Your task to perform on an android device: In the Hamleys Toy app , remove the product Captain America Toy on the bag from the cart .
Image 0: 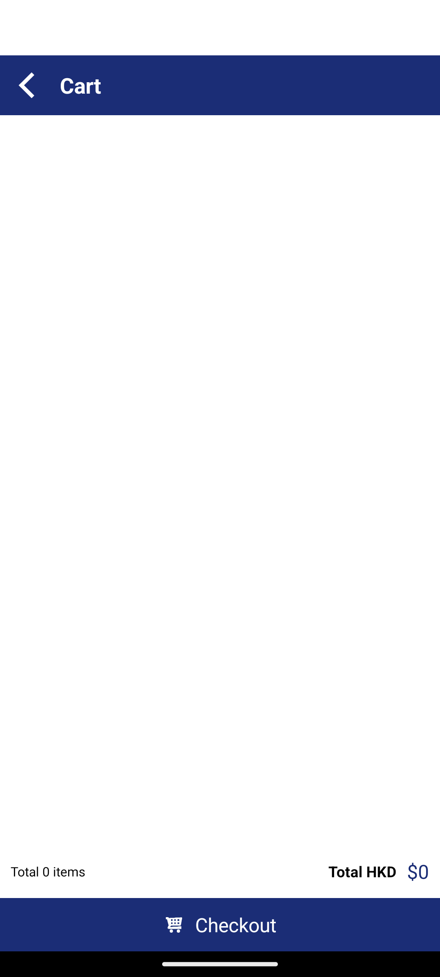
Open the Hamleys Toy app
Step 0: open app "Hamleys"
Image 1: 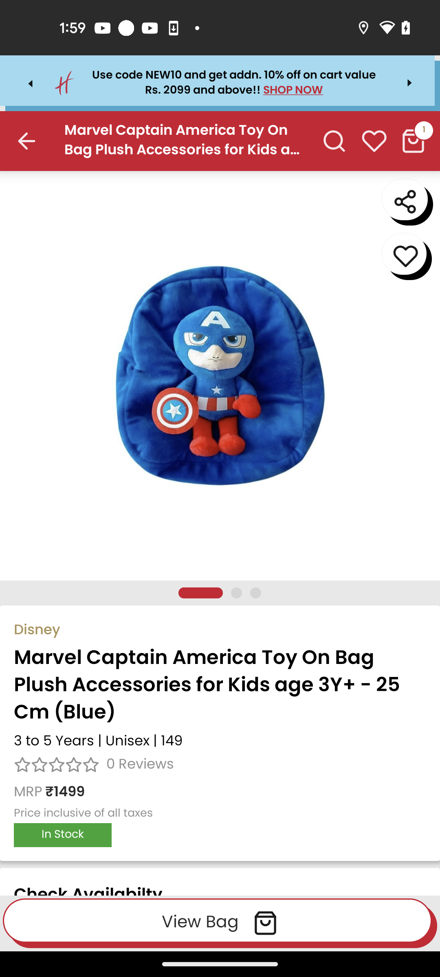
Click on the Basket icon at the top right corner of the screen
Step 1: click (415, 144)
Image 2: 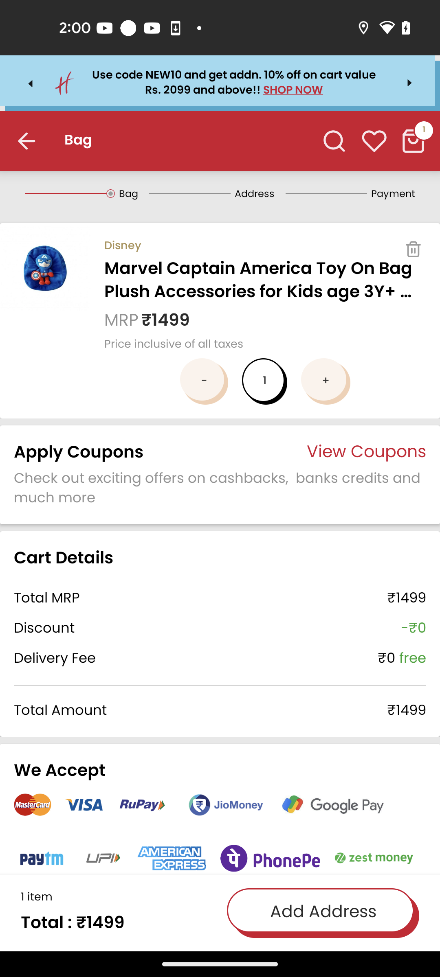
Click on the Delete icon at the top right corner of the product Captain America Toy on the bag
Step 2: click (413, 250)